Your task to perform on an android device: I am going to Kyoto with my father and mother next week, so search for reasonable-priced hotels in the MakeMyTrip app.
Image 0: 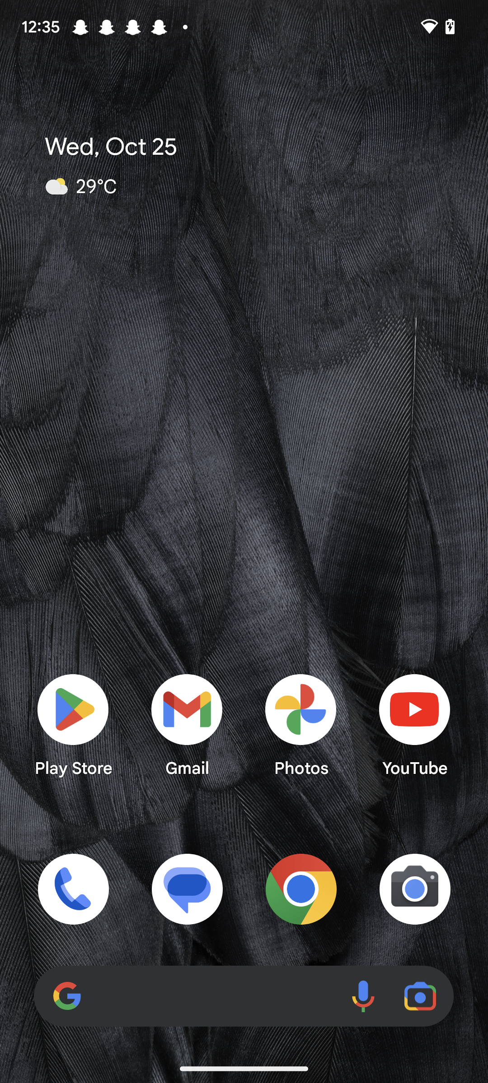
Open the makemytrip app.
Step 0: open app "MakeMyTrip"
Image 1: 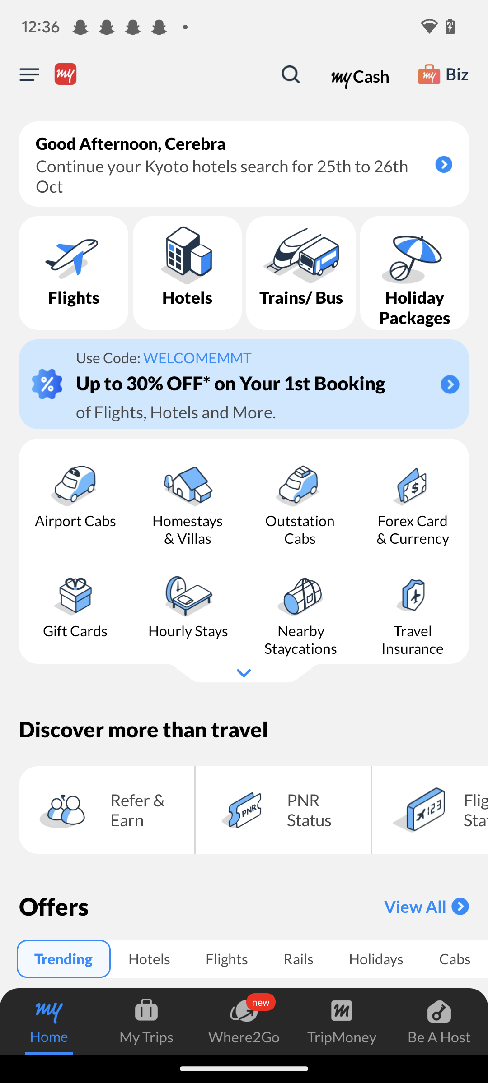
Click on the search icon at the top right side of the screen.
Step 1: click (290, 74)
Image 2: 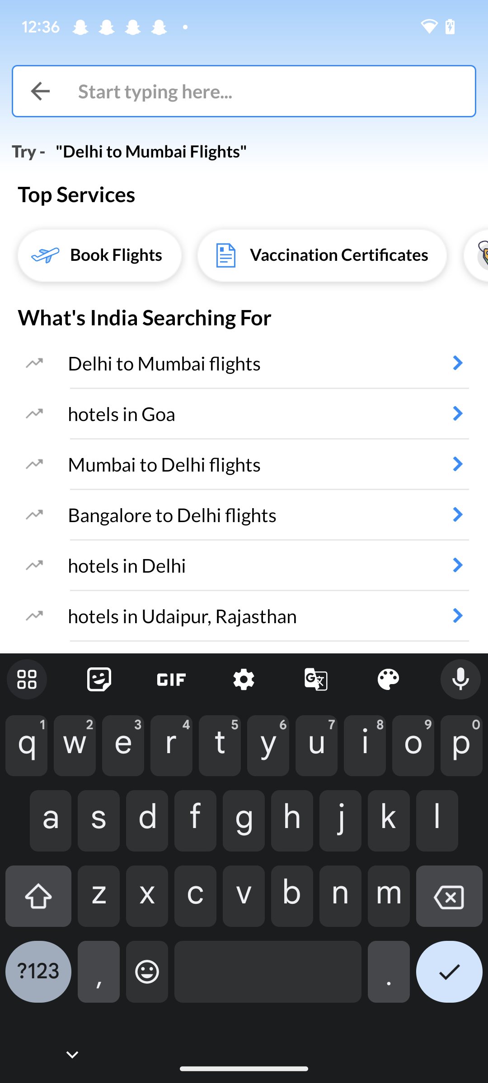
Type kyoto in the search bar.
Step 2: type "kyoto"
Image 3: 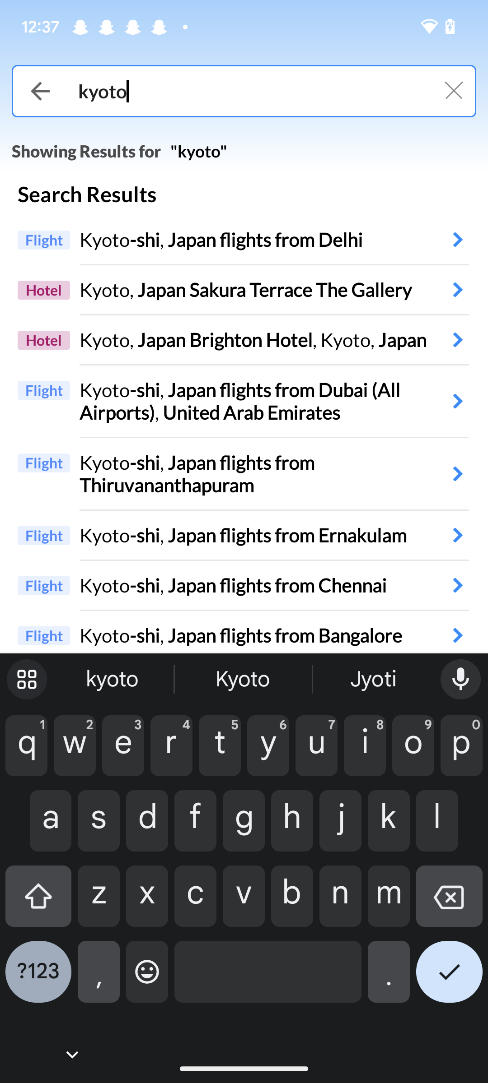
Click on the second option at the top of the screen.
Step 3: click (246, 289)
Image 4: 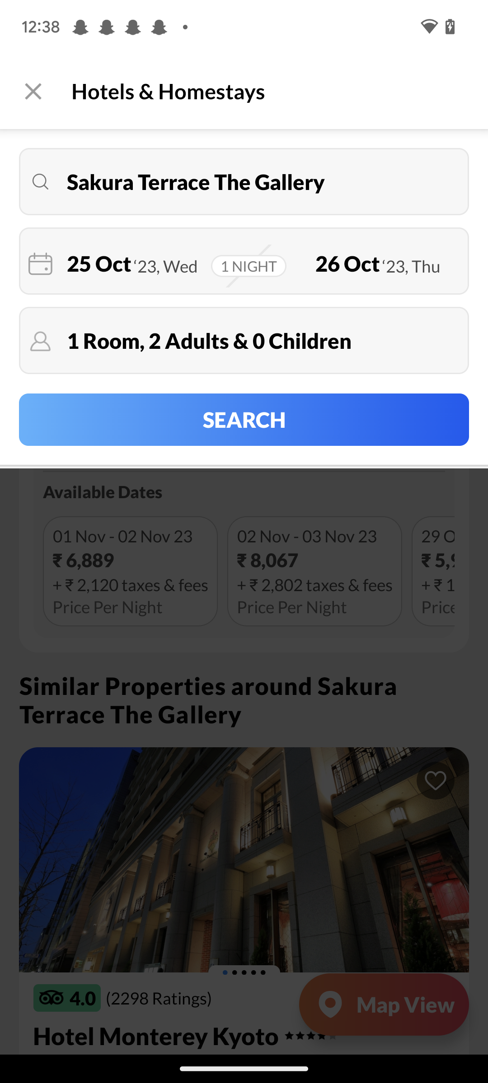
Click on search button in the middle of the screen.
Step 4: click (244, 420)